Your task to perform on an android device: In the Microsoft Word application, save the fun time docs
Image 0: 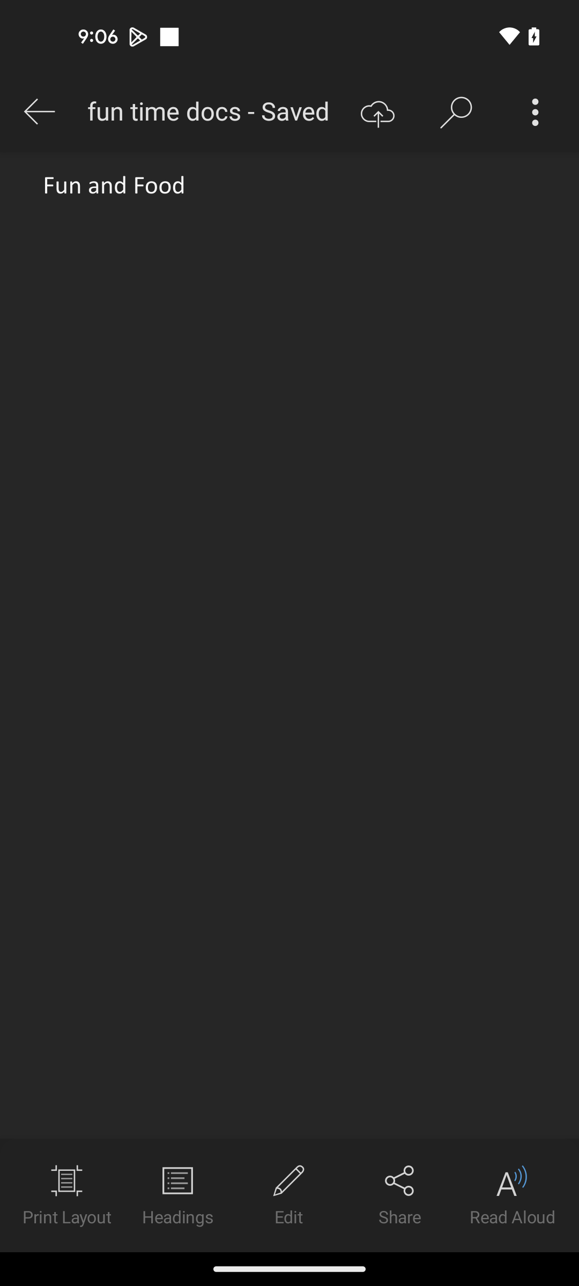
Click on the Save button
Step 0: click (377, 112)